Your task to perform on an android device: In the sublime Text app, edit the text of the home file
Image 0: 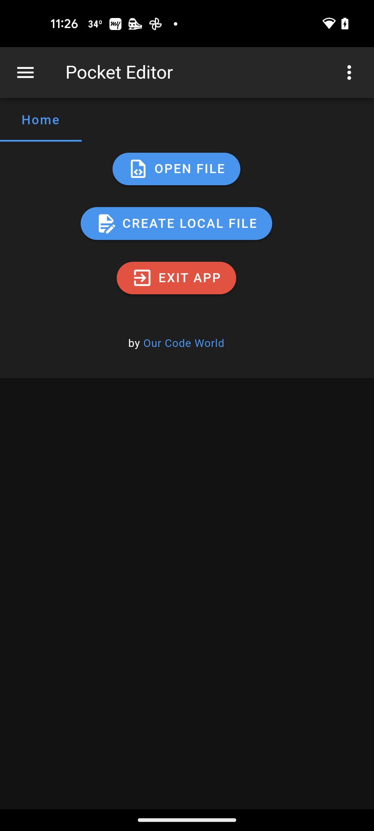
Open sublime text app
Step 0: open app "Sublime Text"
Image 1: 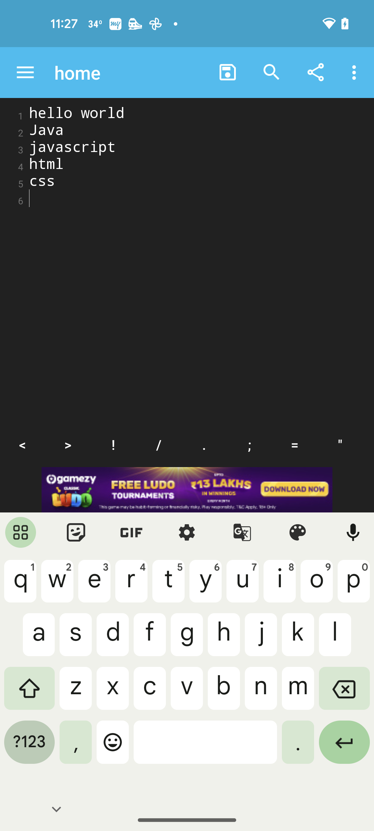
add text python to home file
Step 1: type "python"